Your task to perform on an android device: I need to replace the broken window glass, therefore I want to use the Etsy app to search for Stained glass in the Sun Catchers category.
Image 0: 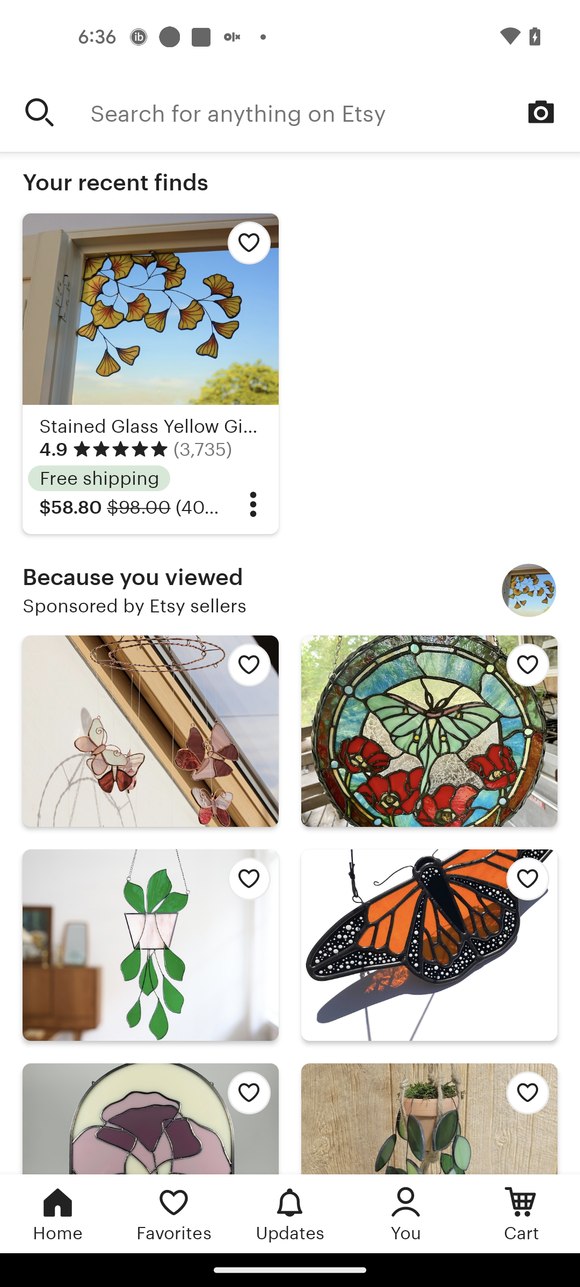
Swipe up to view categories
Step 0: scroll down
Image 1: 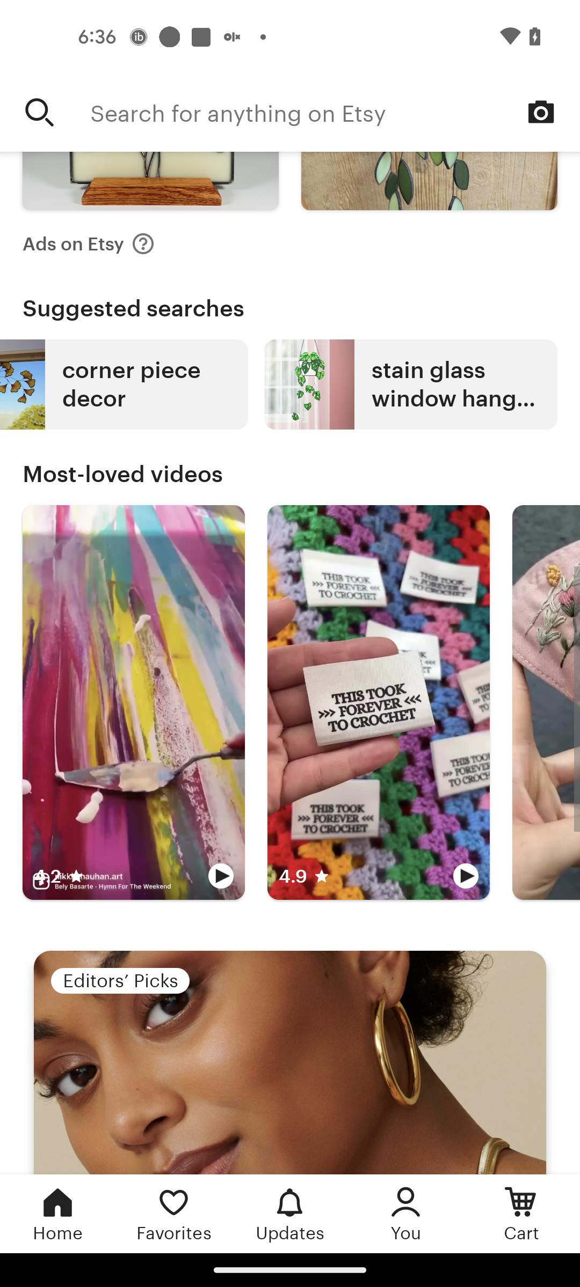
Swipe up to view categories
Step 1: scroll down
Image 3: 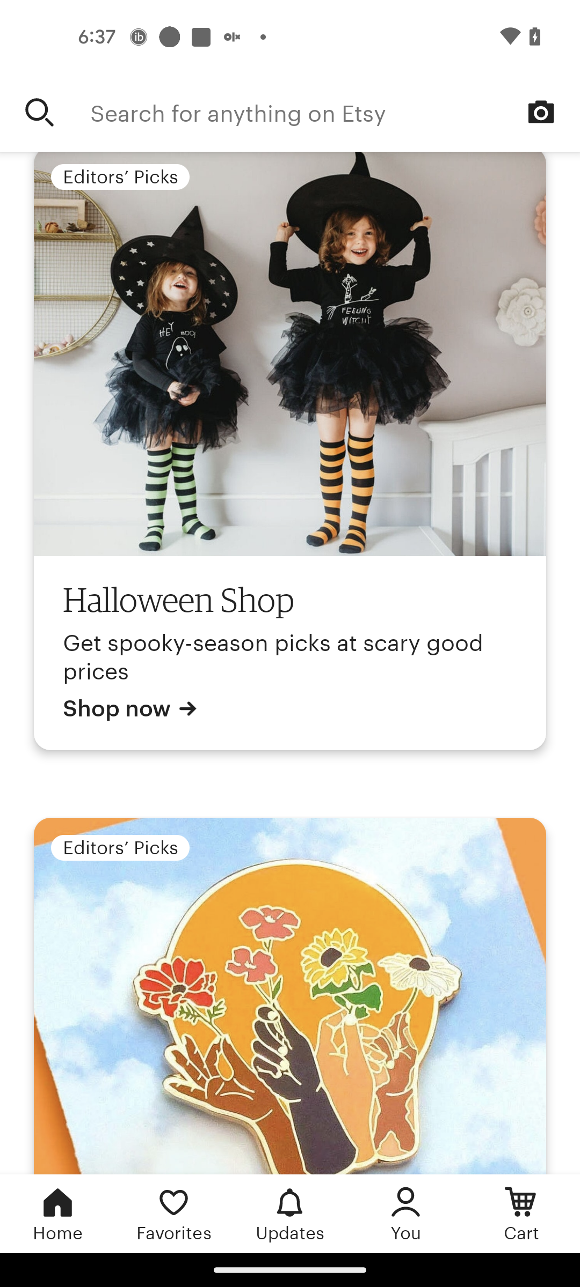
Swipe up to view categories
Step 3: scroll down
Image 4: 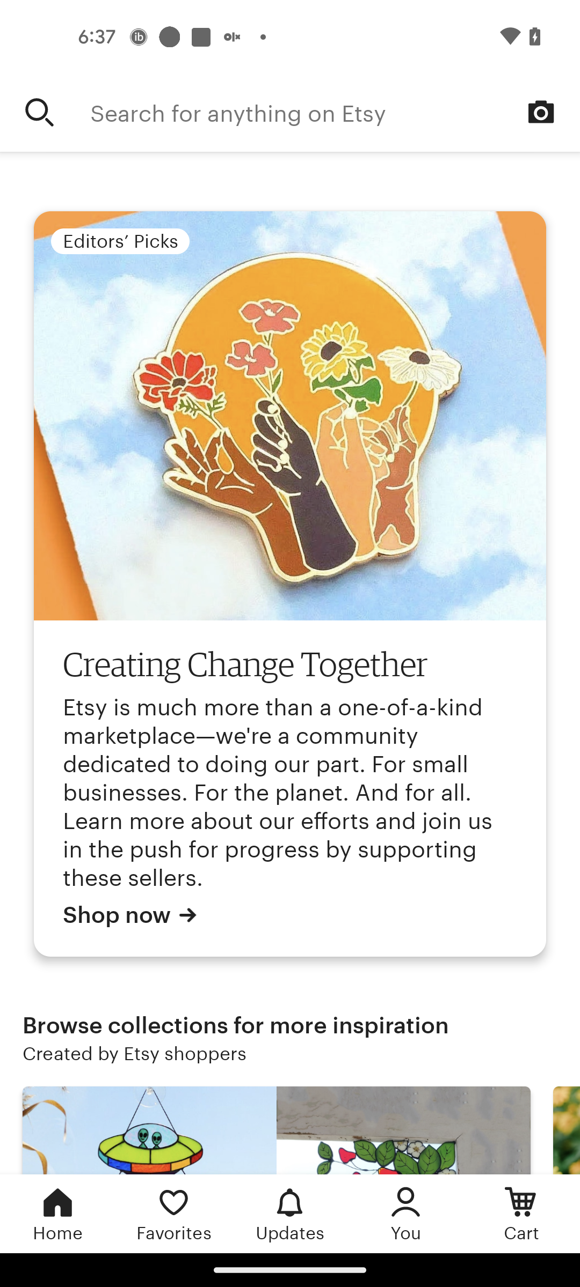
Swipe up to view categories
Step 4: scroll down
Image 5: 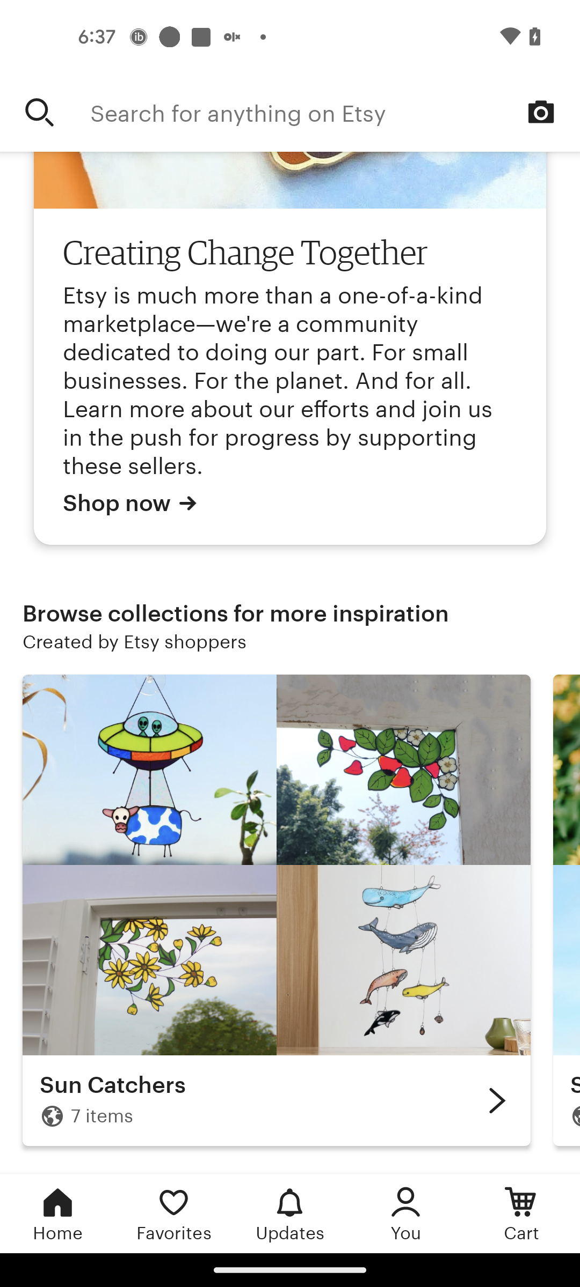
Open the Sun Catchers category
Step 5: click (251, 1085)